Your task to perform on an android device: In the PUMA app, look for the Shoes filter for shoe size 8.
Image 0: 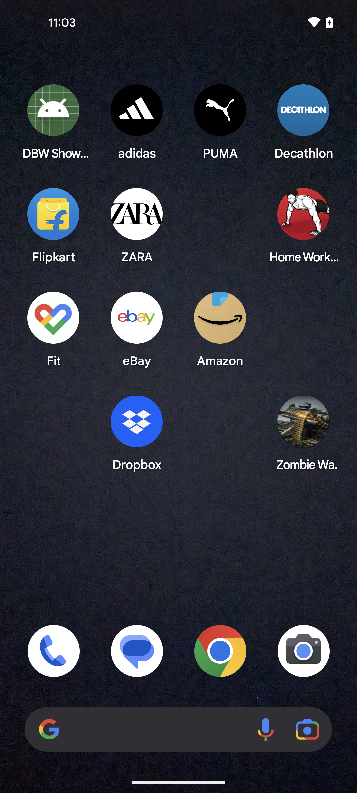
Open the PUMA app
Step 0: open app "PUMA"
Image 1: 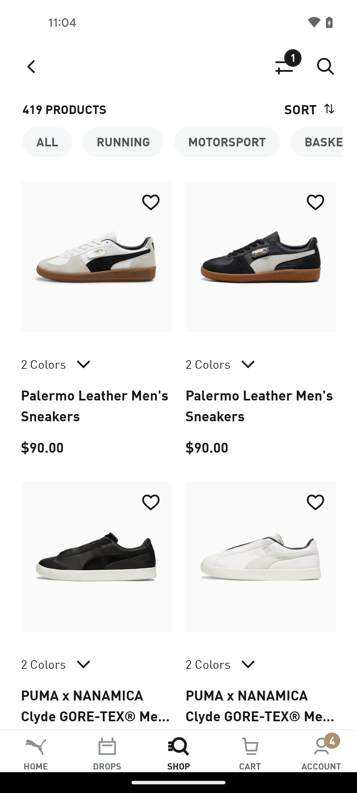
Click on the Filter icon
Step 1: click (284, 66)
Image 2: 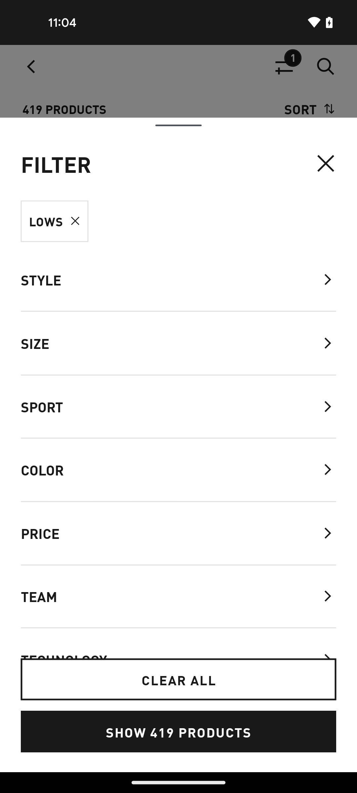
Go to the Size filter 
Step 2: click (35, 343)
Image 3: 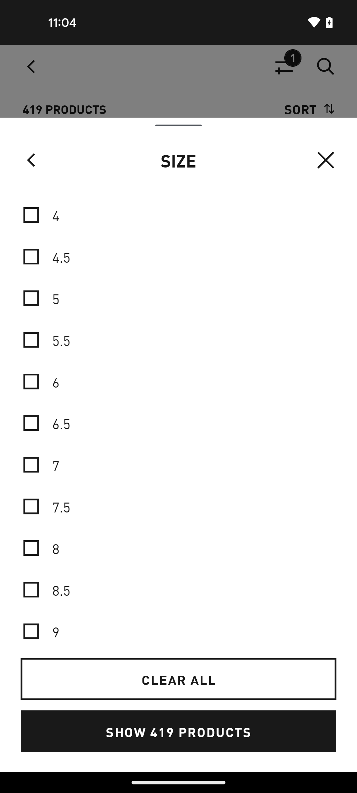
Select the 8 filter
Step 3: click (178, 408)
Image 4: 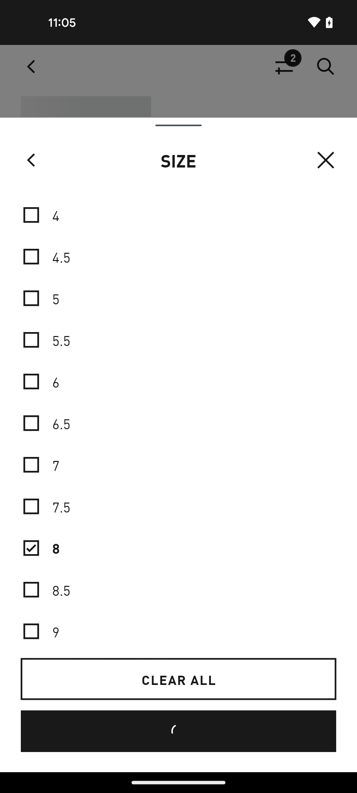
Select the 8 filter
Step 4: wait
Image 5: 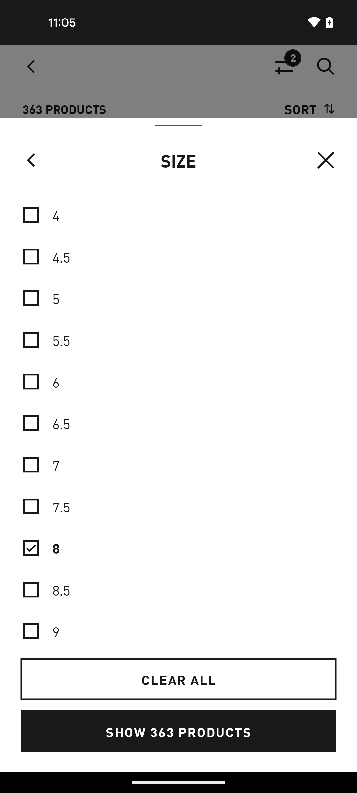
Click on the Show Products button
Step 5: click (178, 731)